Your task to perform on an android device: I want to buy a nike sports tshirt with a V neck, therefore I'll search for it
Image 0: 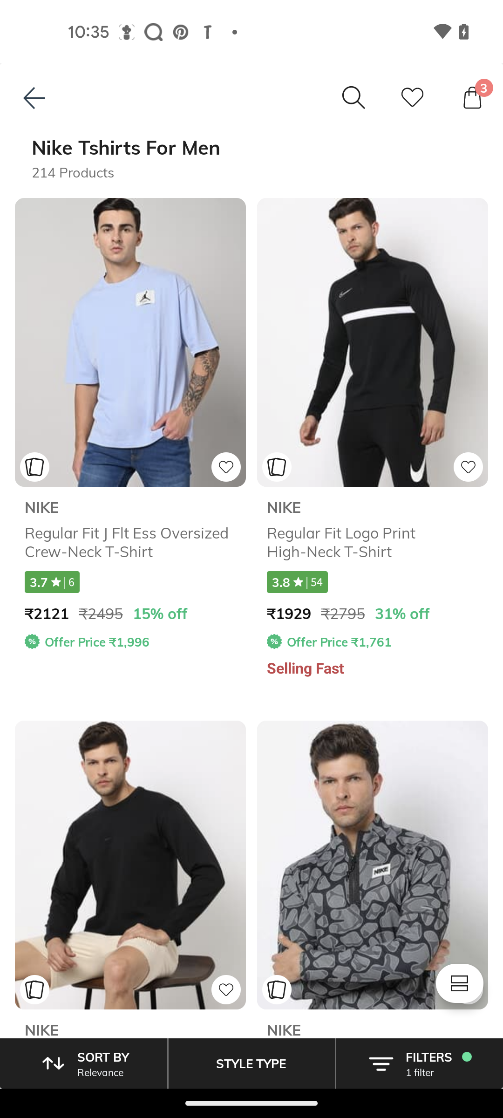
click on the style type button
Step 0: click (251, 1063)
Image 1: 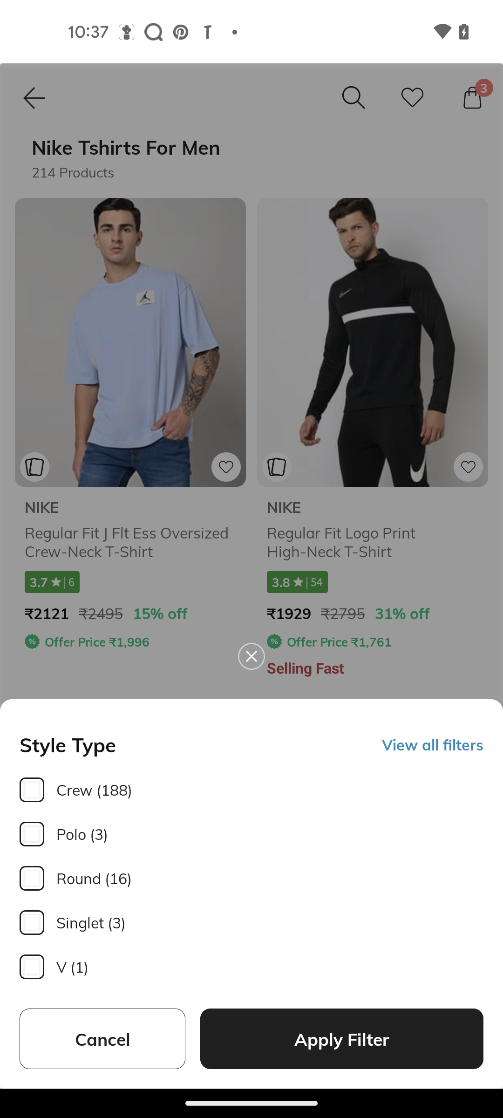
click on the V 
Step 1: click (251, 966)
Image 2: 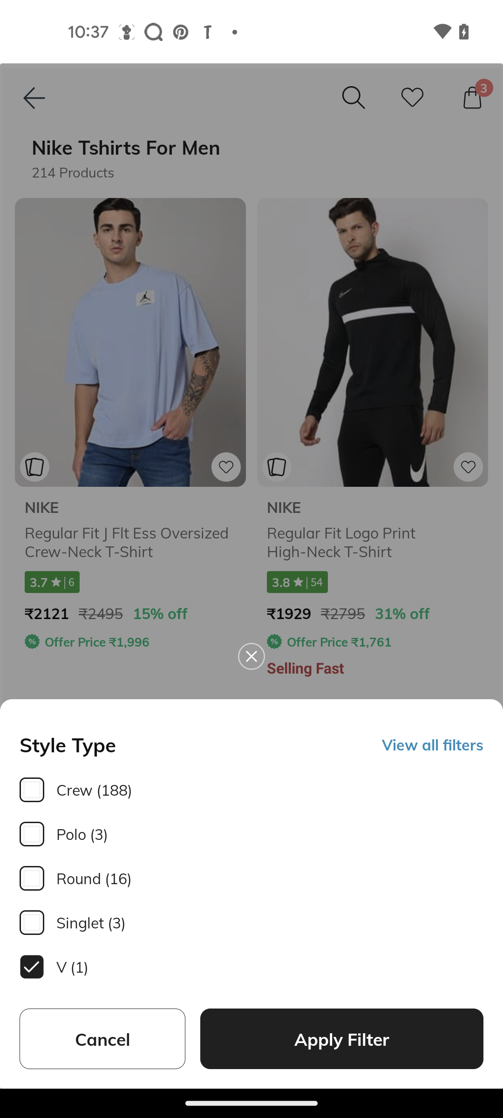
click on the apply filter
Step 2: click (342, 1039)